Your task to perform on an android device: I want to keep track of my progress on the Busuu app.
Image 0: 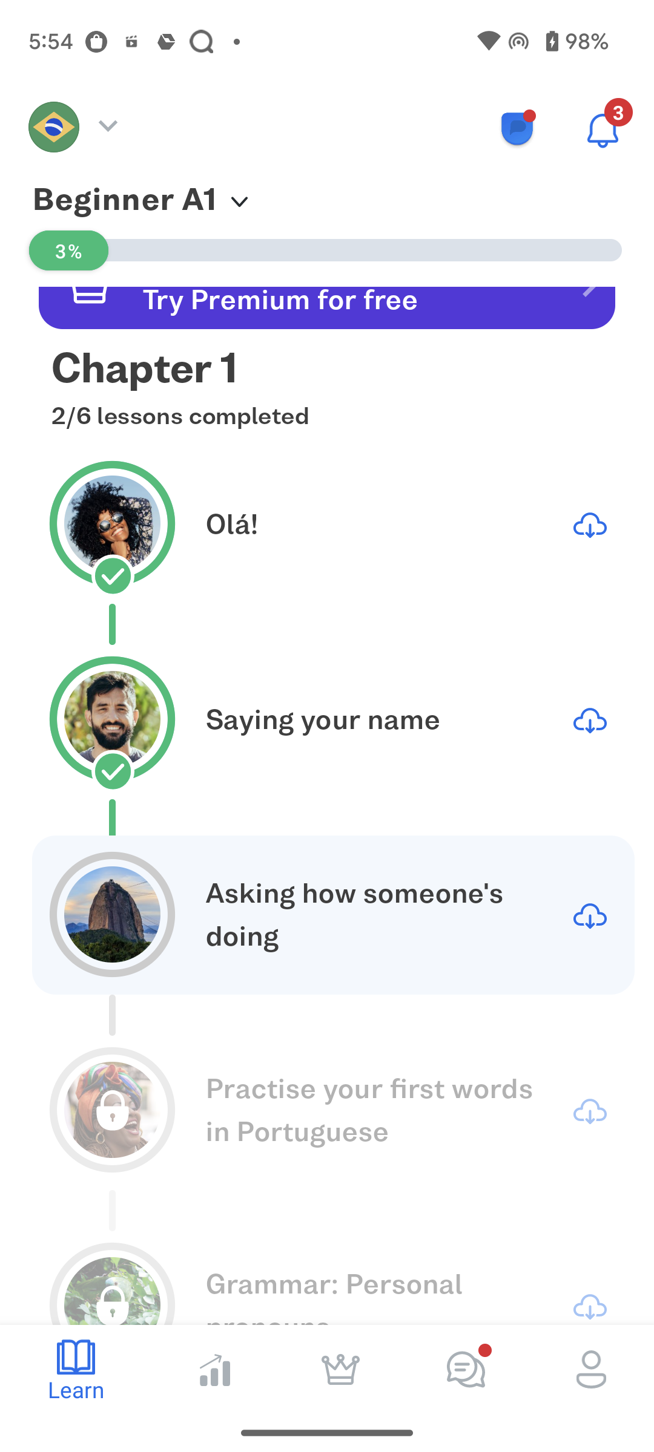
Click on the profile icon at the bottom right corner of the screen
Step 0: click (591, 1369)